Your task to perform on an android device: The Real masala mixed fruit is a healthy option. Check out the Flipkart app for more information.
Image 0: 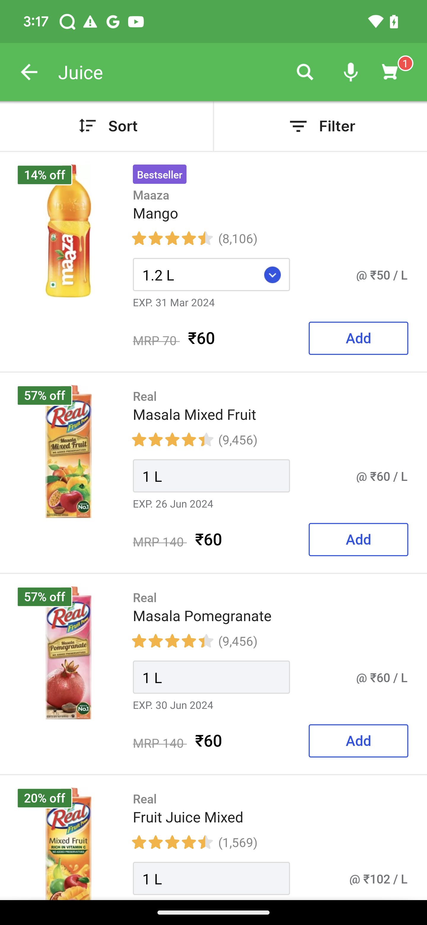
Click on the The Real masala mixed fruit to view the details
Step 0: click (89, 466)
Image 2: 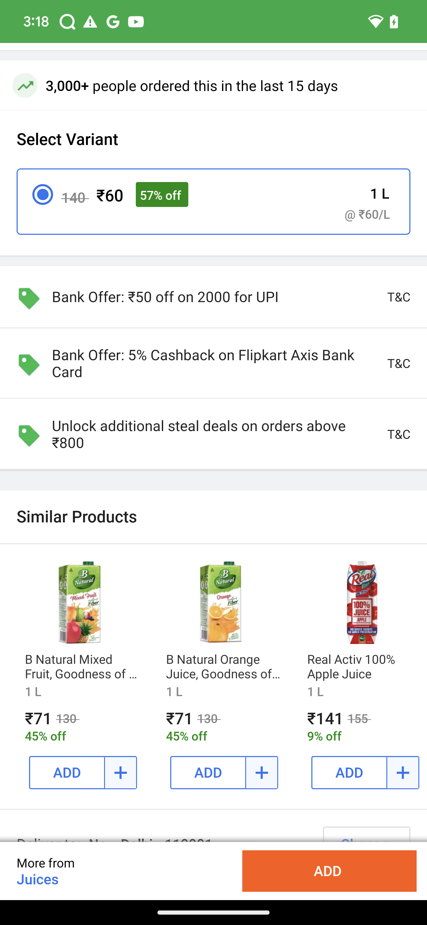
Swipe up on the screen to view the details
Step 2: scroll down